Your task to perform on an android device: Open the Citizen Calculator app and convert 10 kilometers to meters 
Image 0: 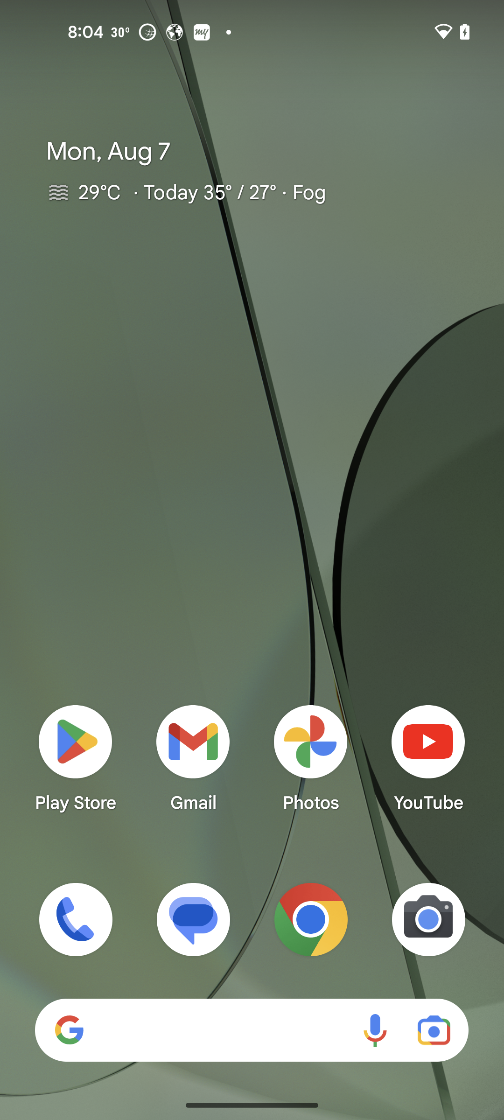
Open the Citizen Calculator app
Step 0: open app "Citizen Calculator"
Image 2: 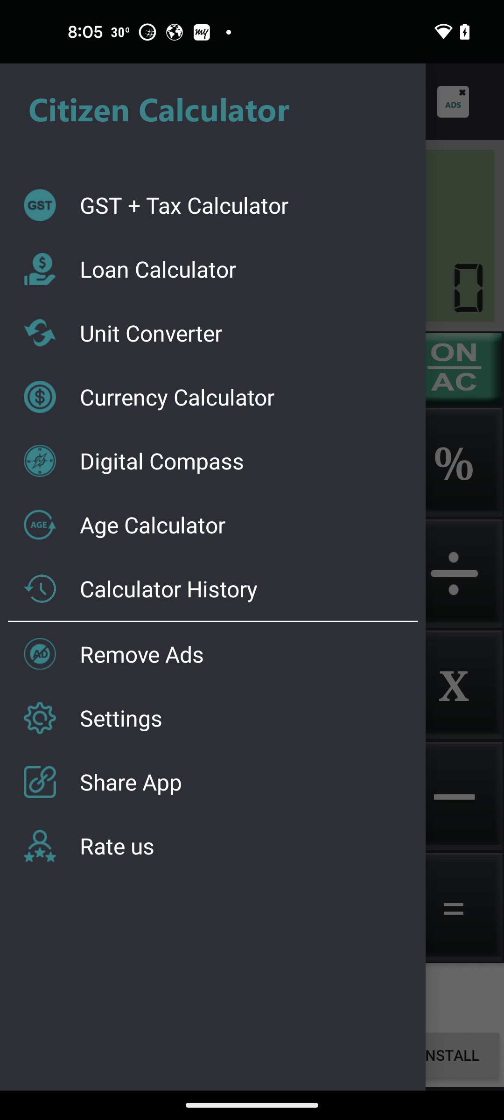
click on unit converter
Step 2: click (245, 333)
Image 3: 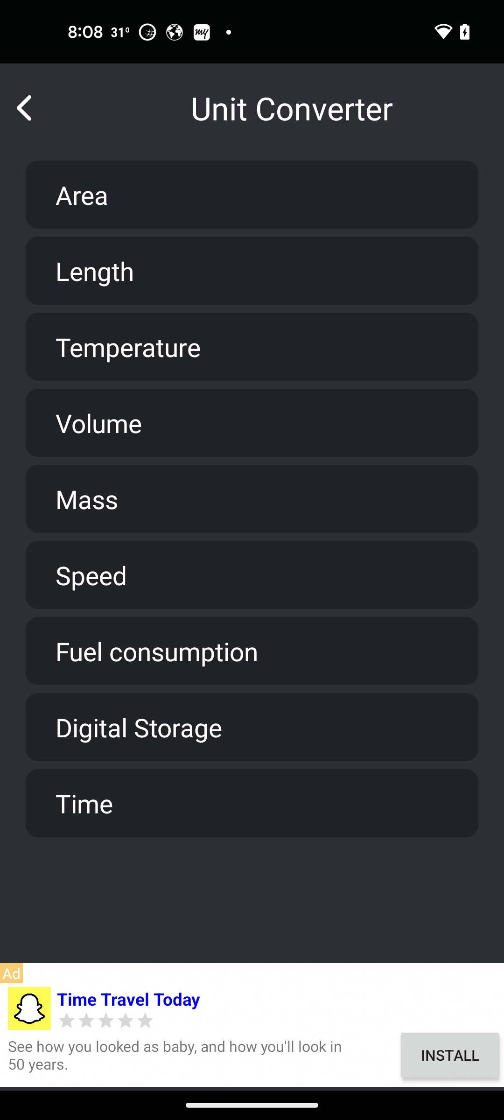
click on length
Step 3: click (252, 271)
Image 4: 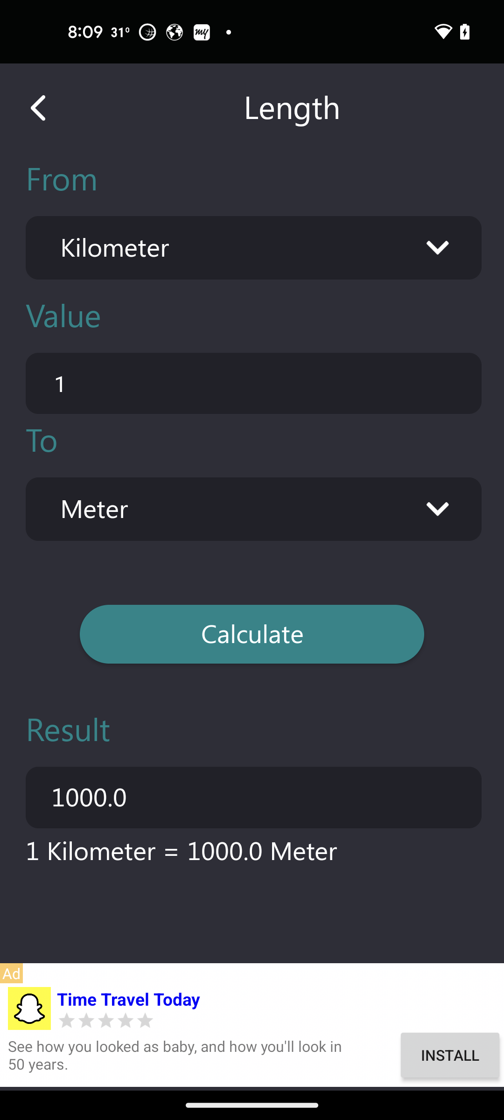
click on the value
Step 4: click (253, 383)
Image 5: 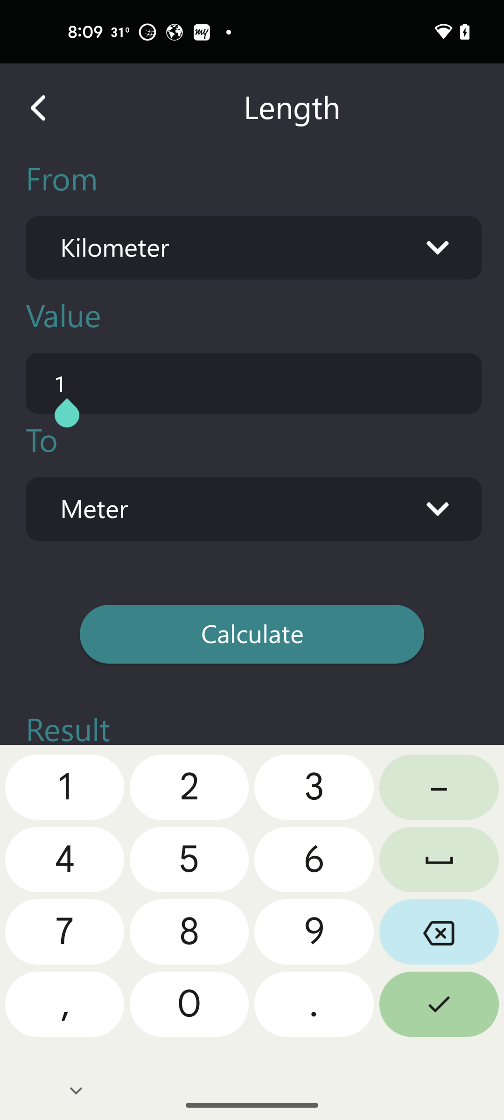
enter value 10
Step 5: type "10"
Image 6: 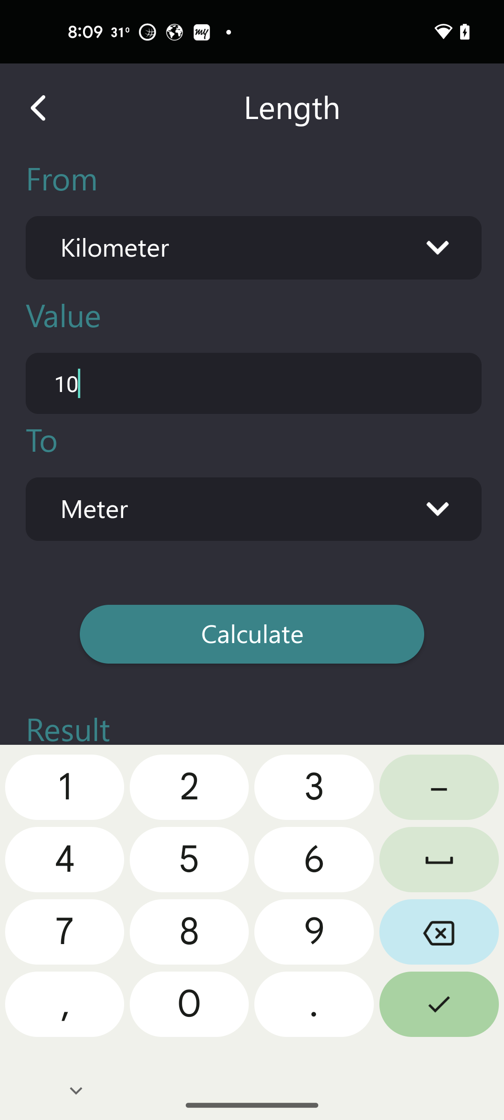
click on the calculate
Step 6: click (252, 634)